Your task to perform on an android device: I have completed classes 1 and 2 of the cybersecurity course. Now I want to practice what I have learned in these two classes, so on the Cursa app, start Exercise 1 of Cybersecurity course for me.
Image 0: 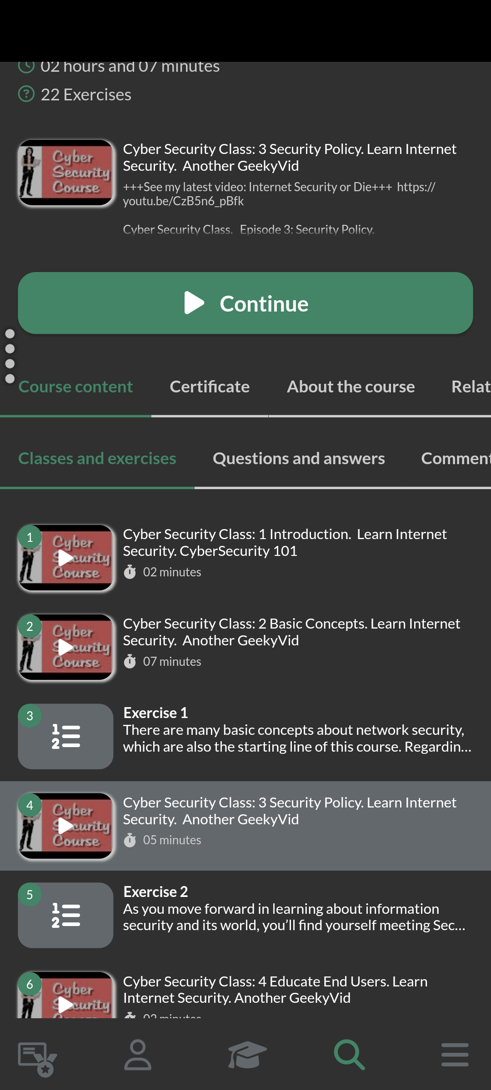
Open the Exercise 1.
Step 0: click (245, 736)